Your task to perform on an android device: Open the Google Contacts app and edit XYZ contact to be as XXYYZZ
Image 0: 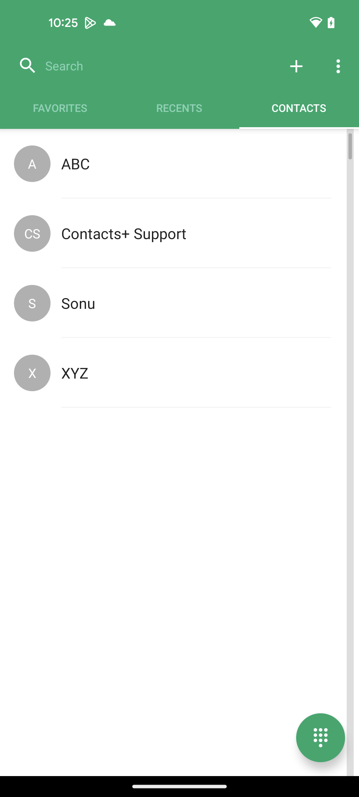
Open the google Contacts app
Step 0: open app "Contacts"
Image 1: 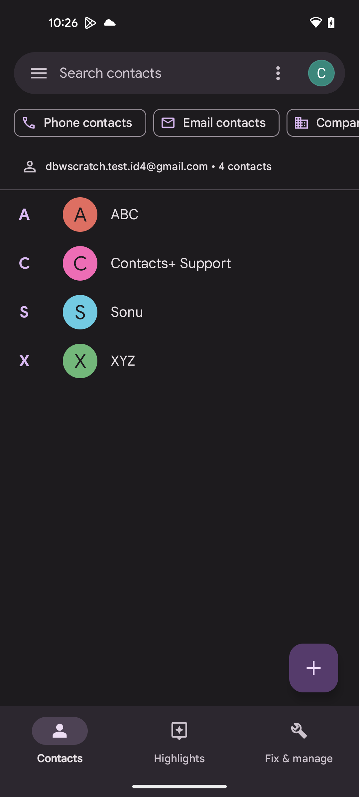
Click on XYZ contact
Step 1: click (221, 361)
Image 3: 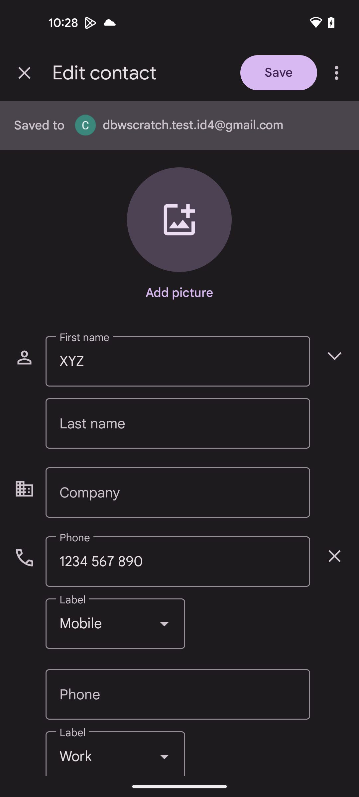
Click on First name section
Step 3: click (178, 361)
Image 4: 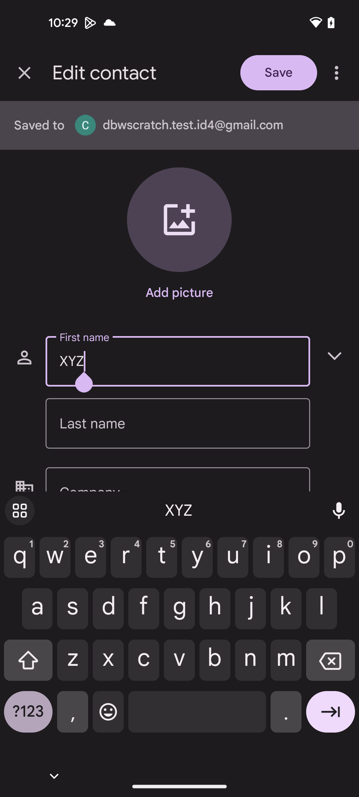
Type XXYYZZ
Step 4: type "XXYYZZ"